Your task to perform on an android device: Show me the comparison of the HP M120 Wireless Mechanical Mouse with other similar products from HP with different versions on the Flipkart app.
Image 0: 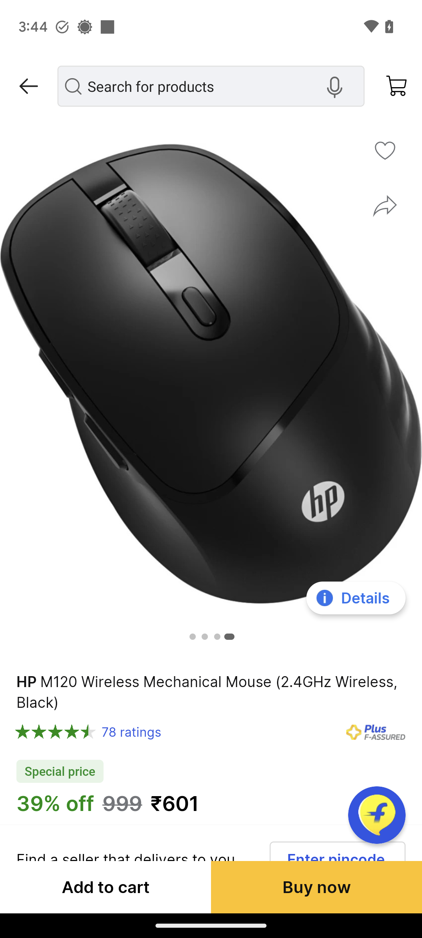
Scroll up on the screen until you find the similar products to compare tab.
Step 0: scroll down
Image 1: 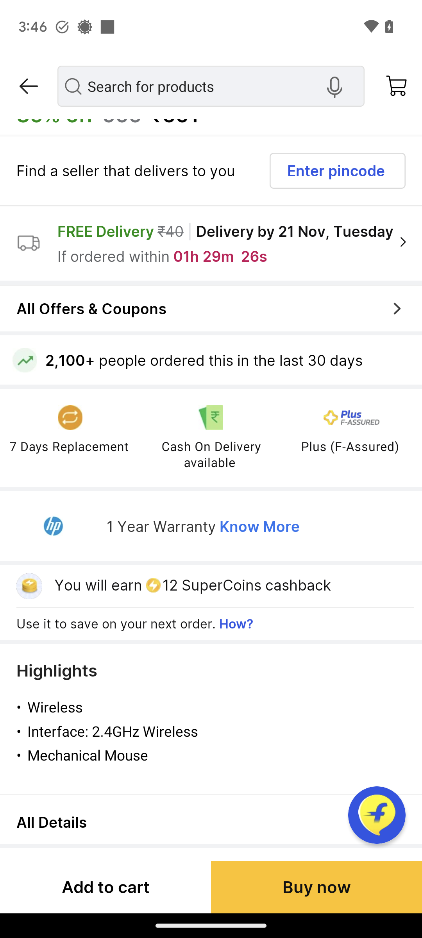
Scroll up on the screen until you find the similar products to compare tab.
Step 1: scroll down
Image 2: 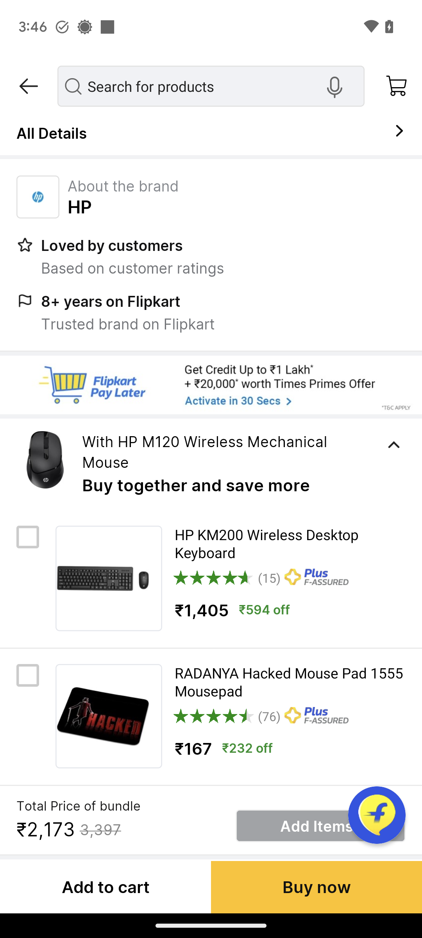
Scroll up on the screen until you find the similar products to compare tab.
Step 2: scroll down
Image 3: 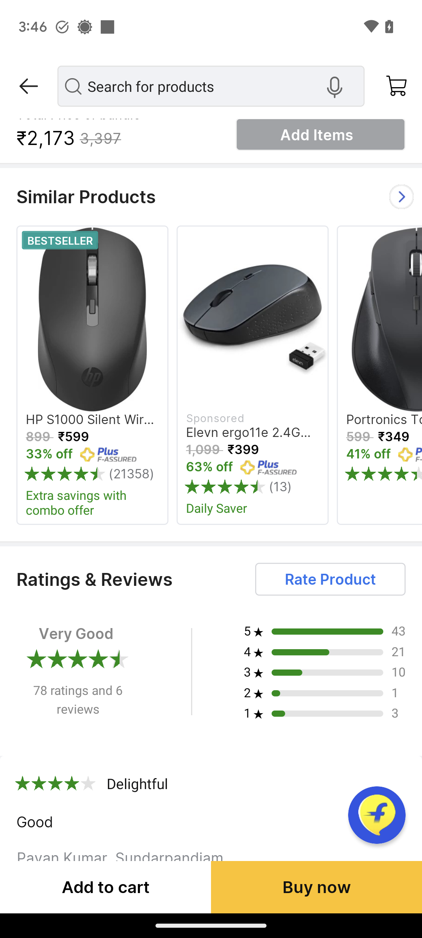
Scroll up on the screen until you find the similar products to compare tab.
Step 3: scroll down
Image 4: 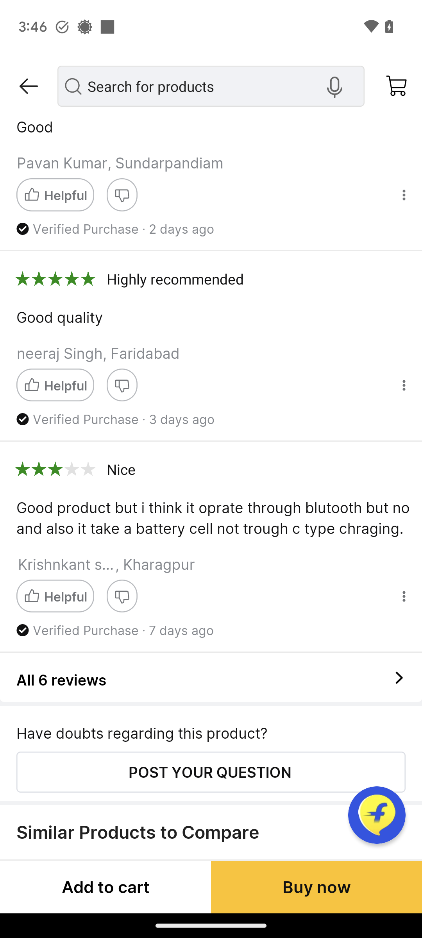
Scroll up on the screen until you find the similar products to compare tab.
Step 4: scroll down
Image 5: 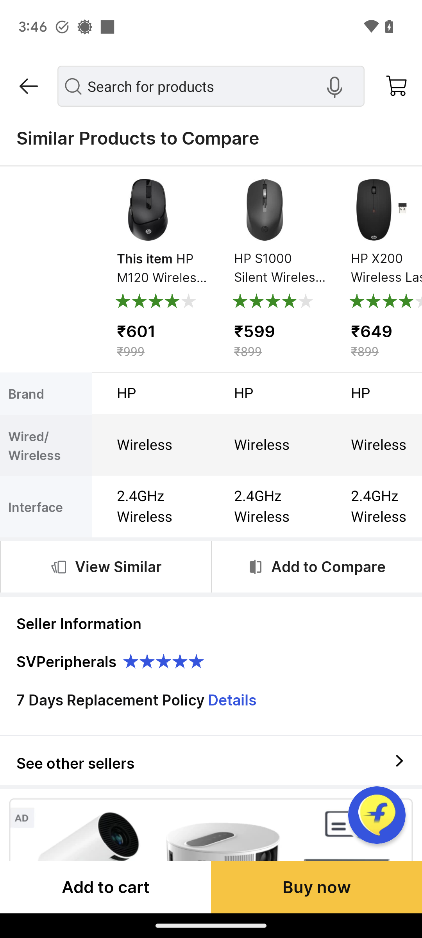
Swipe from right to left to view other comparisons.
Step 5: scroll right
Image 6: 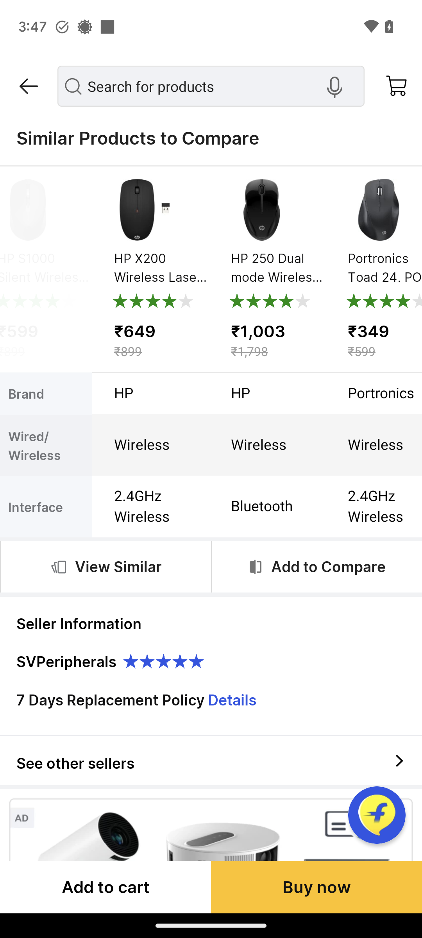
Swipe from right to left to view other comparisons.
Step 6: scroll right